Your task to perform on an android device: Track the satus of trains from rome to vanice.
Image 0: 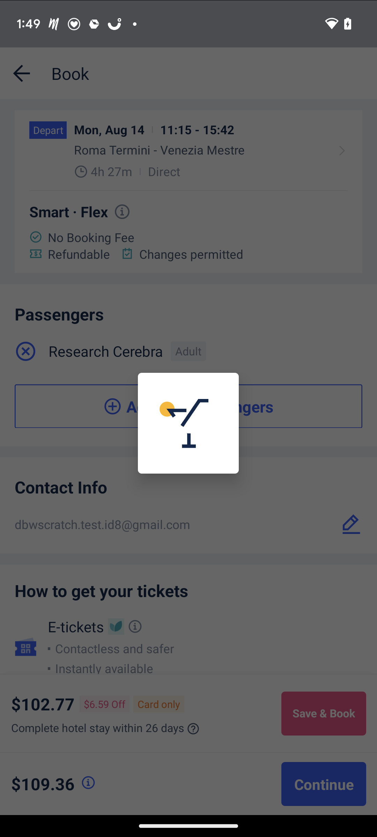
Go back to the previous screen.
Step 0: press back button
Image 1: 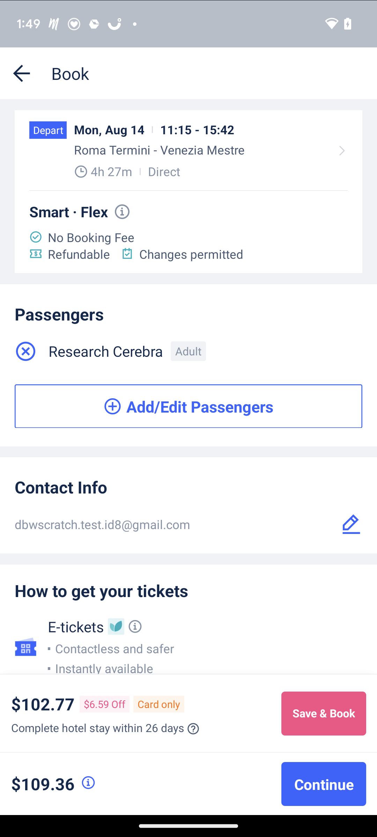
Go back
Step 1: press back button
Image 2: 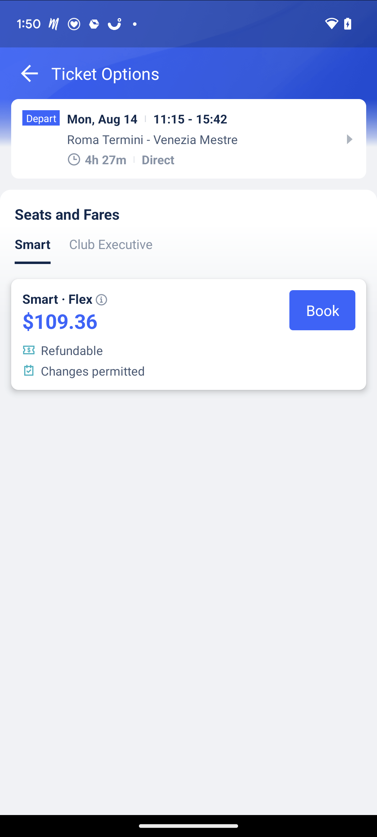
Click on the first tab
Step 2: click (202, 139)